Your task to perform on an android device: Open Amazon app and search for Go Pro Hero 11 
Image 1: 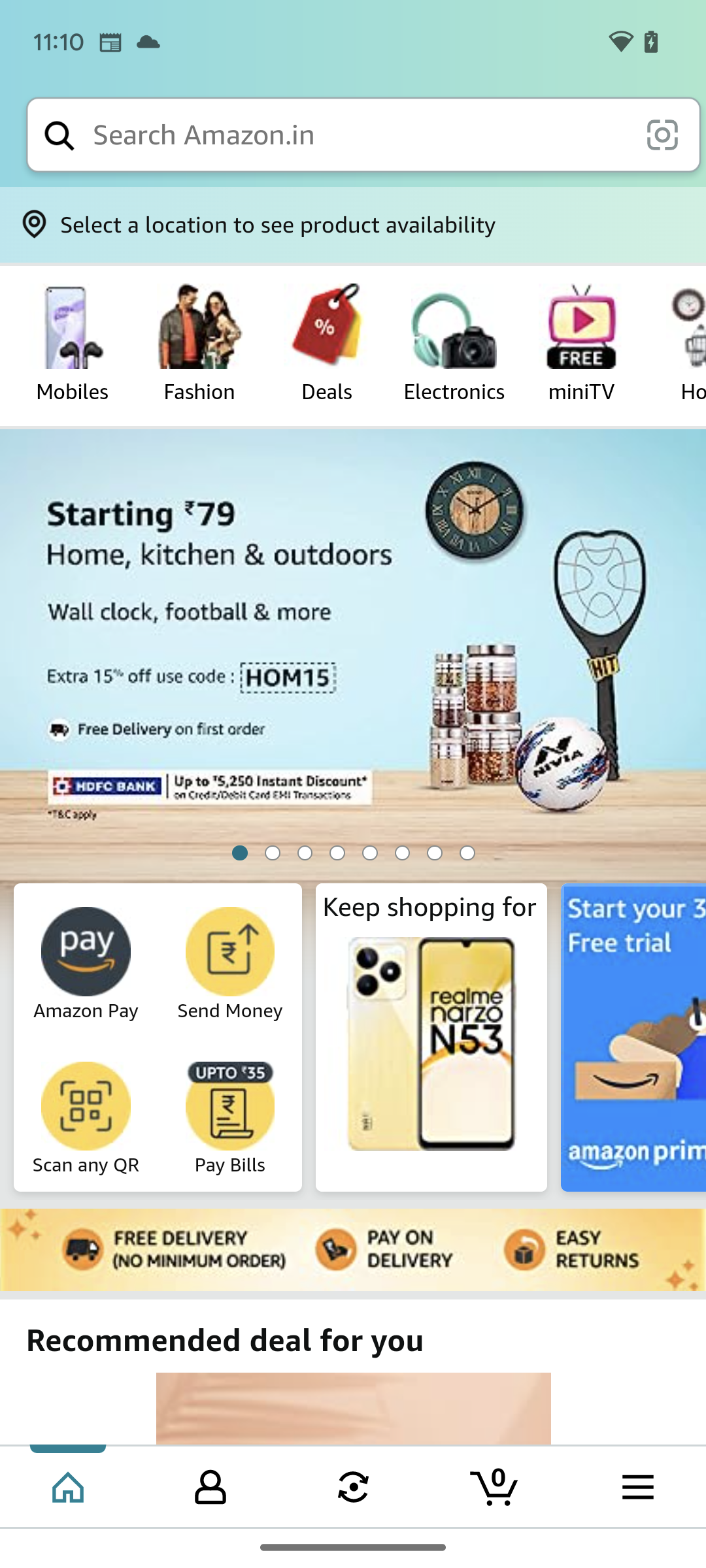
Click on the search bar at the top of the screen
Step 1: click (358, 135)
Image 2: 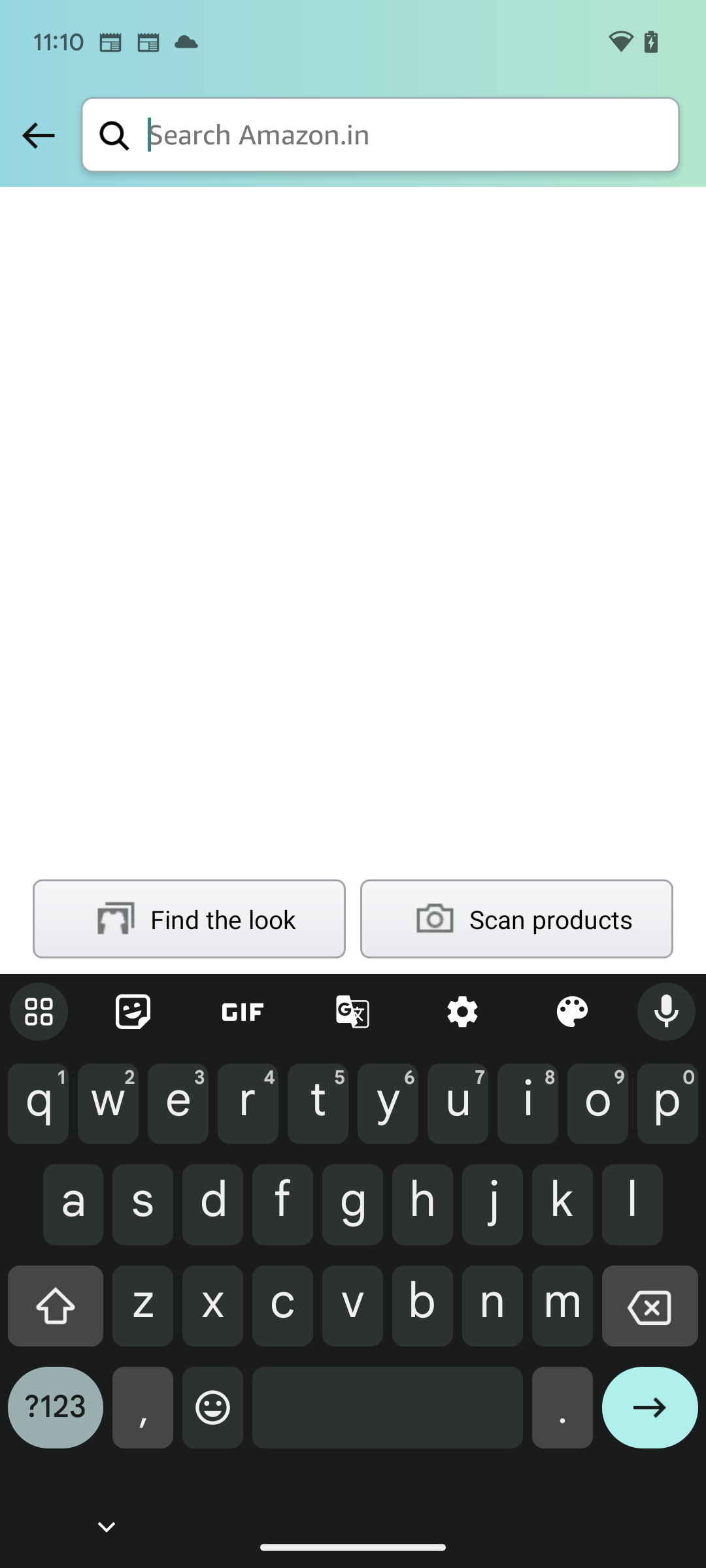
Enter the product name as Go Pro Hero 11
Step 2: type "Go Pro Hero 11"
Image 3: 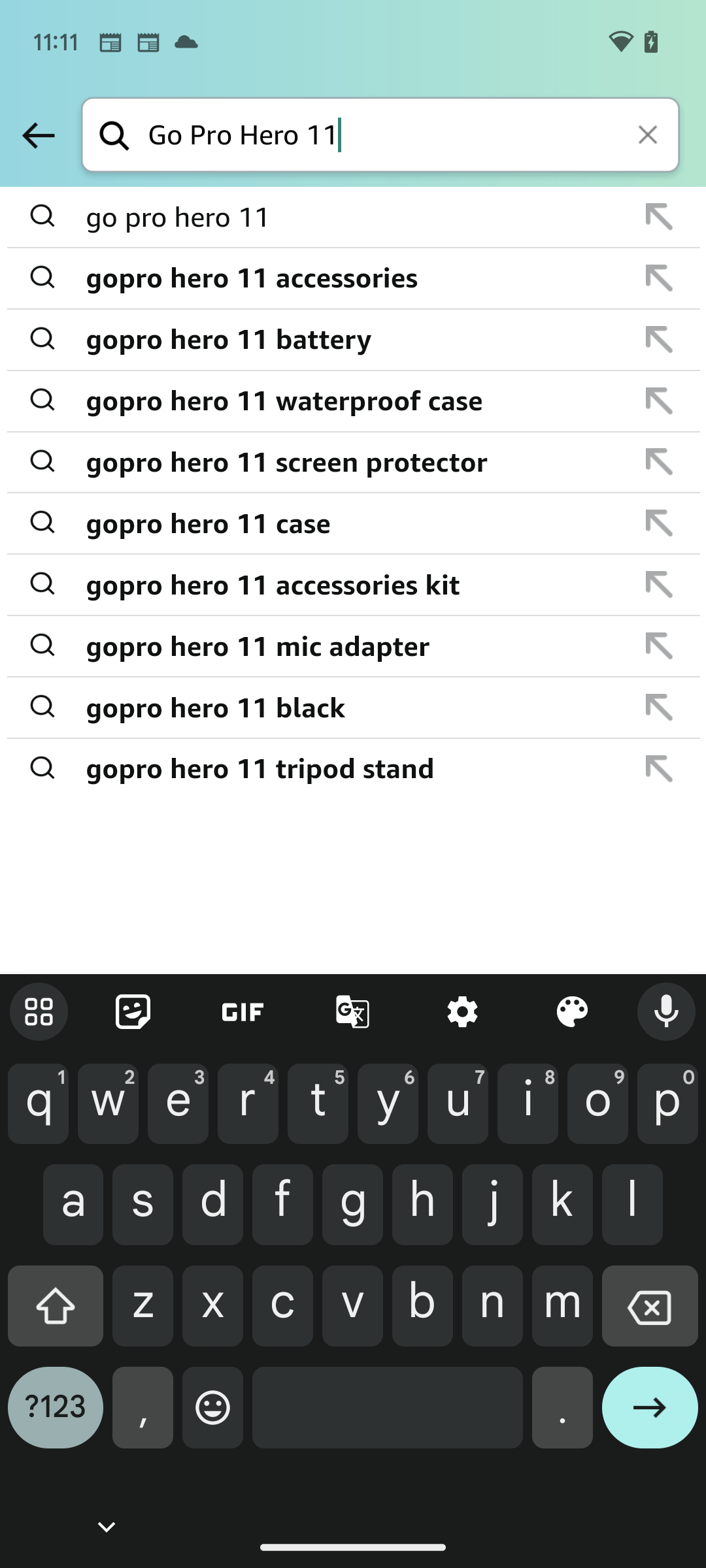
Click on the first suggested result in the list
Step 3: click (354, 217)
Image 4: 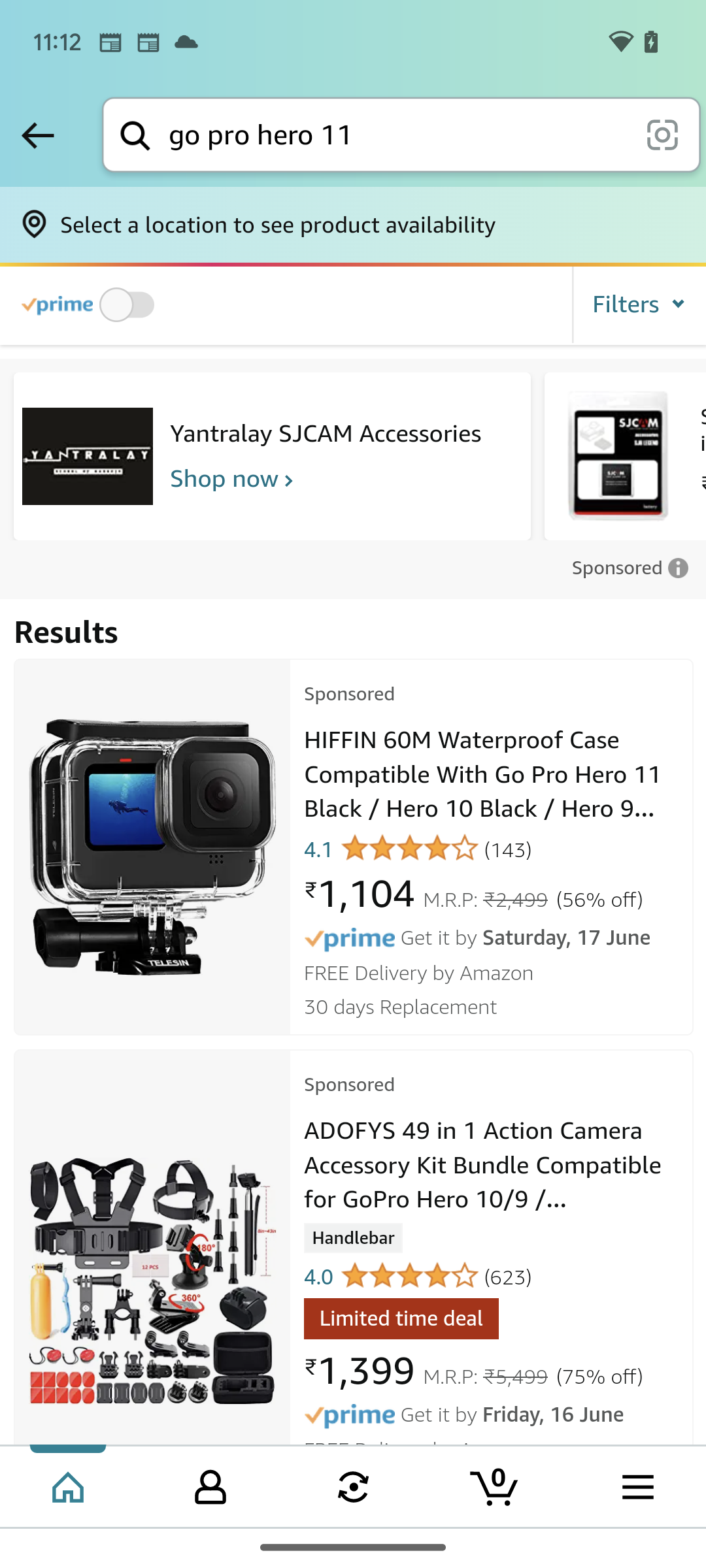
Swipe up
Step 4: scroll down